Your task to perform on an android device: Play some shorts for me via the YouTube app since I'm growing bored.
Image 0: 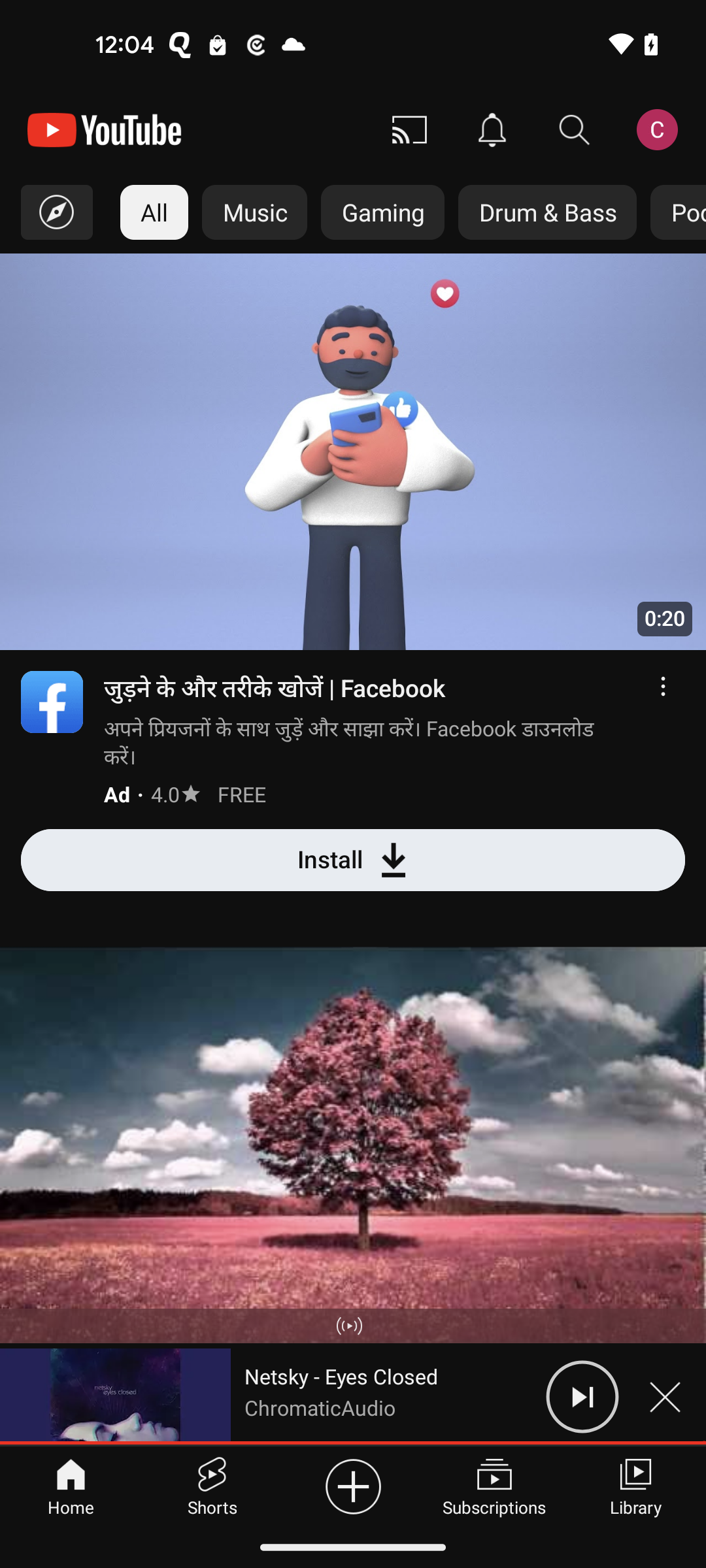
Tap on the shorts option at the bottom of the screen
Step 0: click (212, 1485)
Image 1: 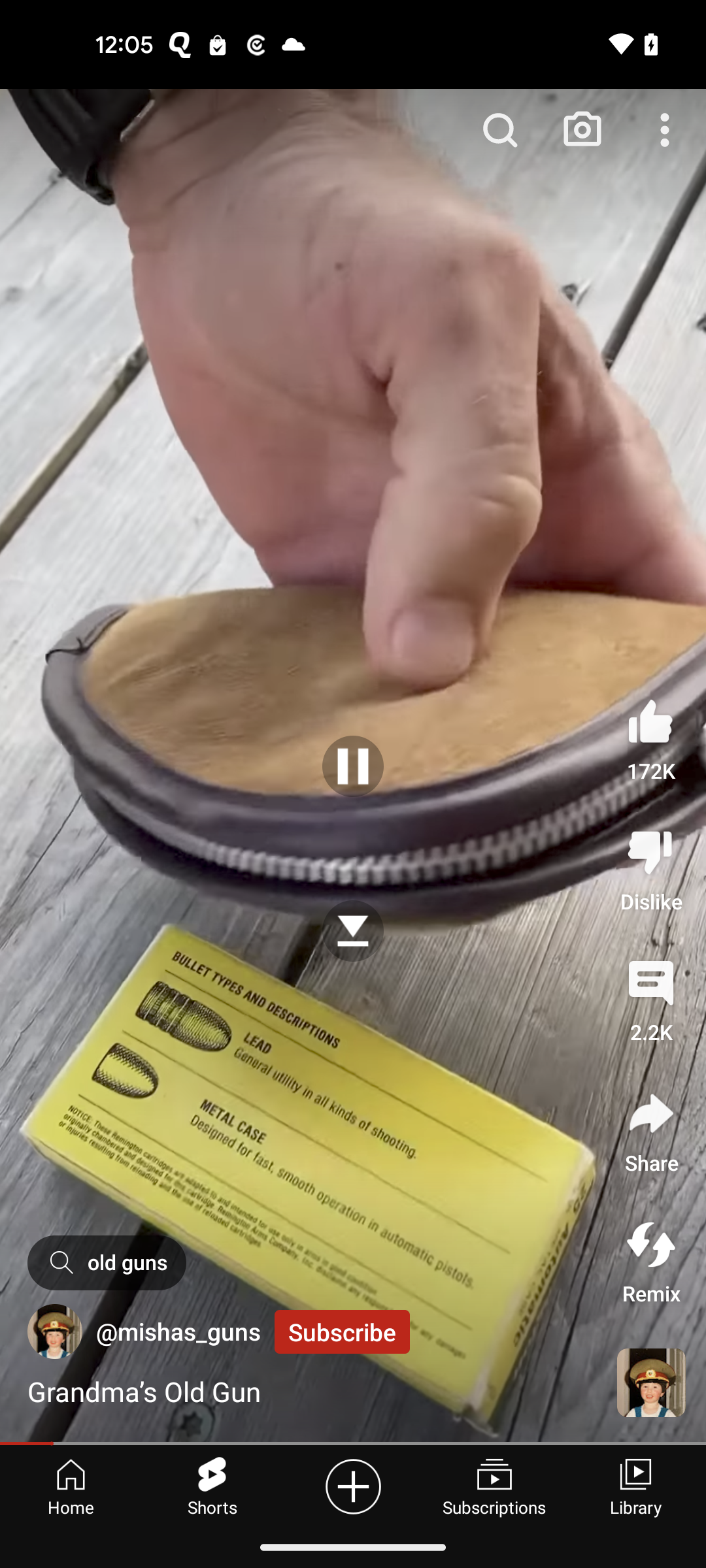
Swipe up to view more shorts
Step 1: scroll down